Your task to perform on an android device: I want to read a review of the Dell laptop in the eBay app.
Image 0: 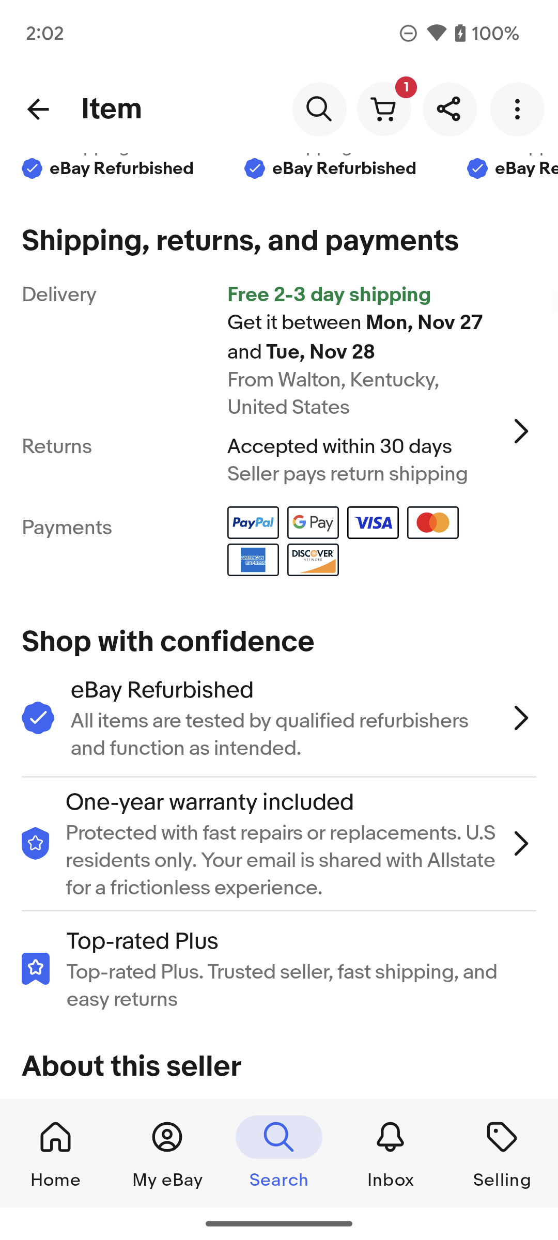
Swipe down on the screen.
Step 0: scroll down
Image 1: 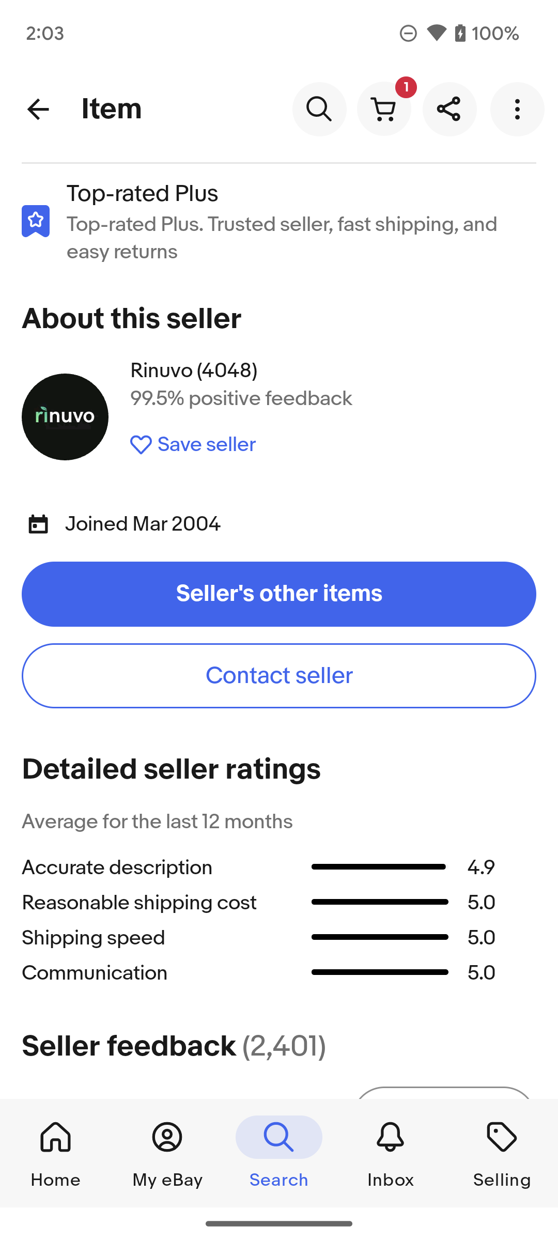
Swipe down on the screen.
Step 1: scroll down
Image 2: 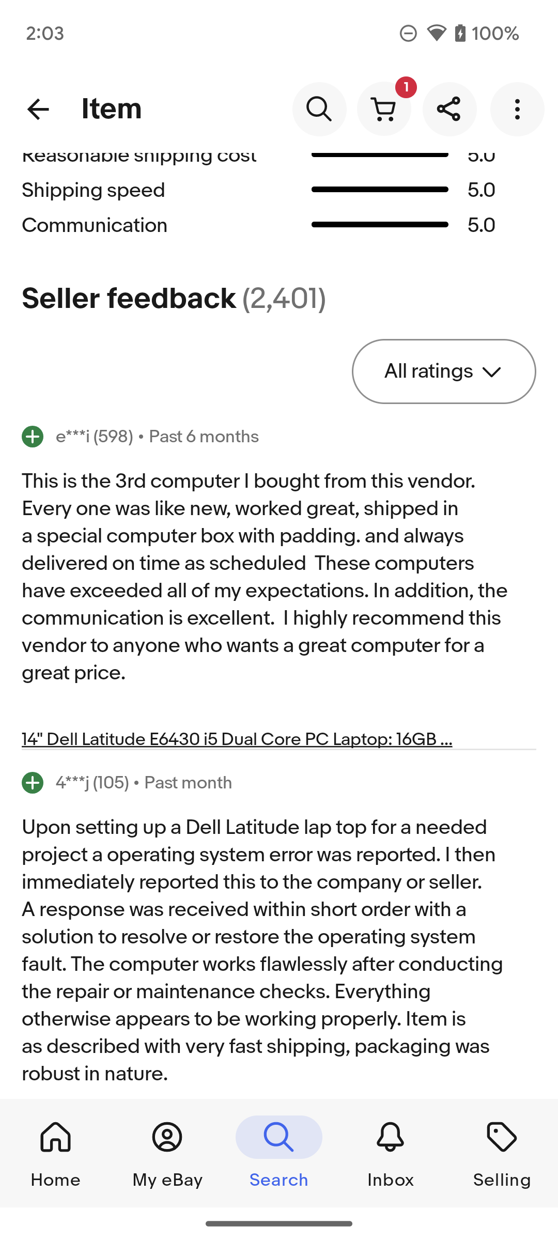
Swipe down on the screen.
Step 2: scroll down